Your task to perform on an android device: i had planned to make a healthy meal today, but i am extremely disappointed that i am out of egg stock 
Image 0: 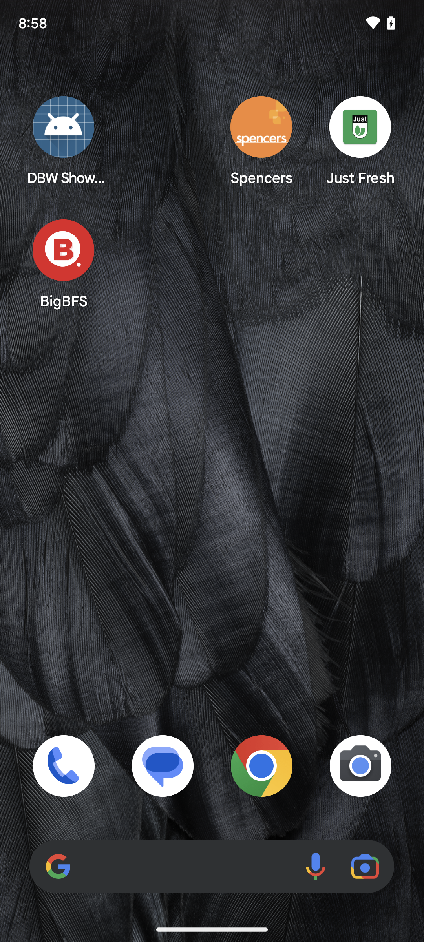
click spencers on the screen to launch application
Step 0: open app "Spencers"
Image 1: 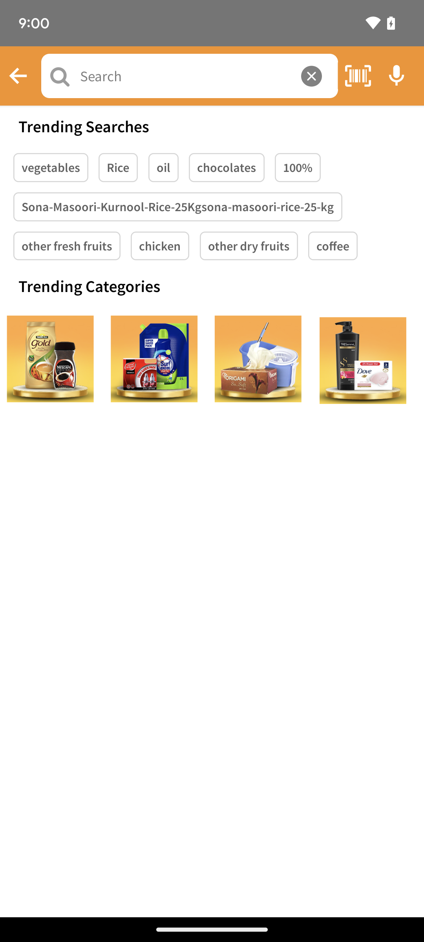
go to the search bar at top of the screen 
Step 1: click (185, 76)
Image 2: 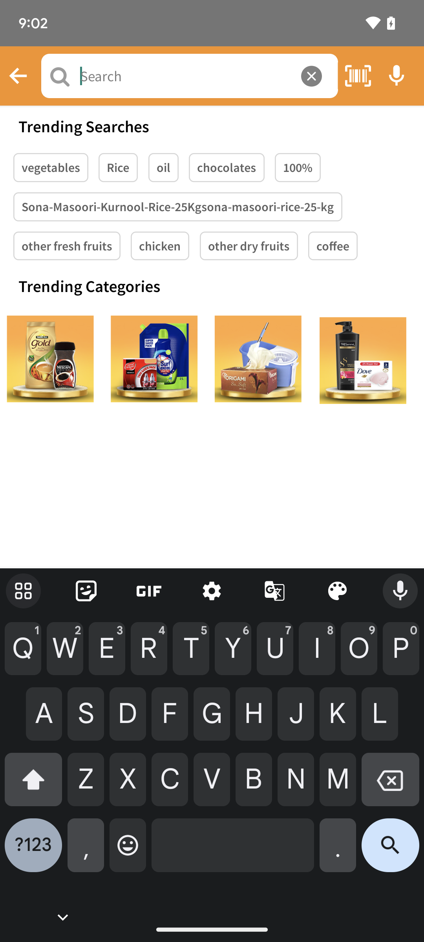
go to the search bar and type eggs at top of the screen 
Step 2: type "eggs"
Image 3: 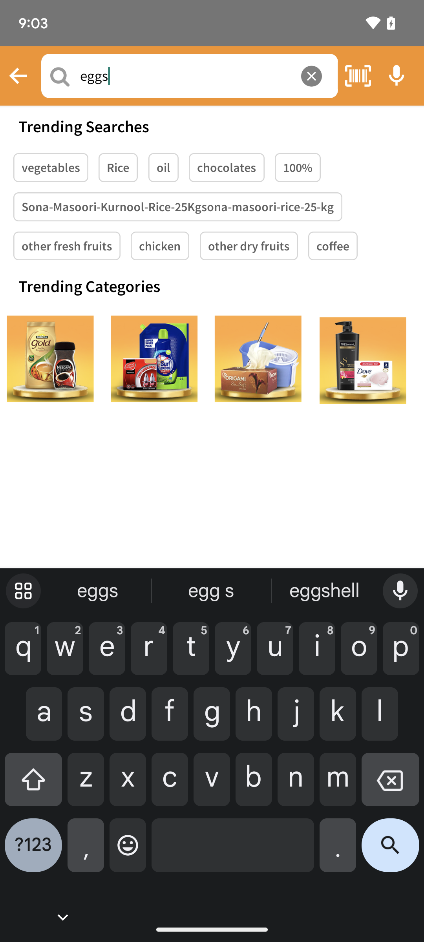
go to the search bar and type eggs at top of the screen 
Step 3: wait